Your task to perform on an android device: In the Evolve app, I should track my progress if I want to keep myself motivated to meditate.
Image 0: 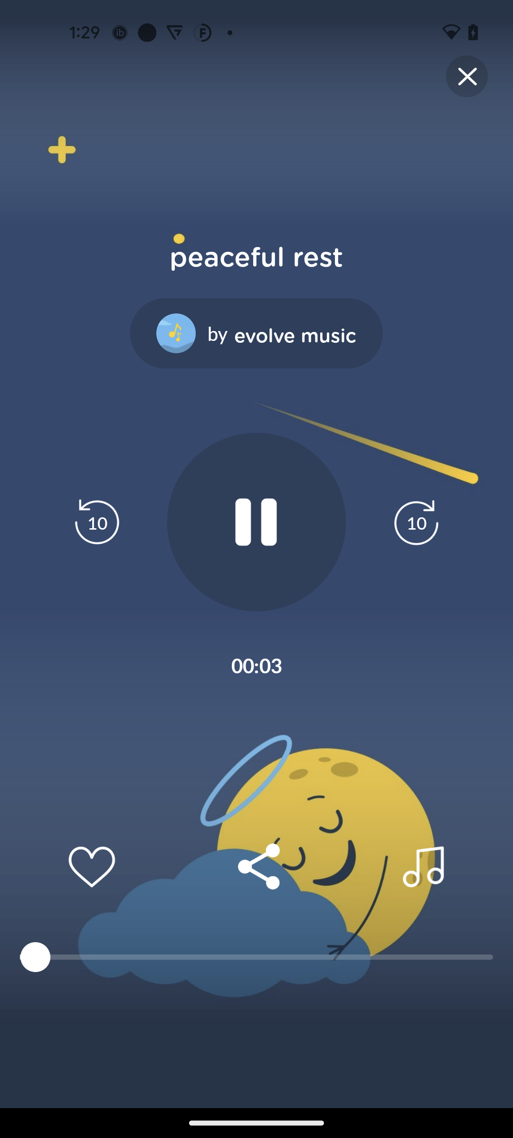
Click on the close icon
Step 0: click (465, 74)
Image 1: 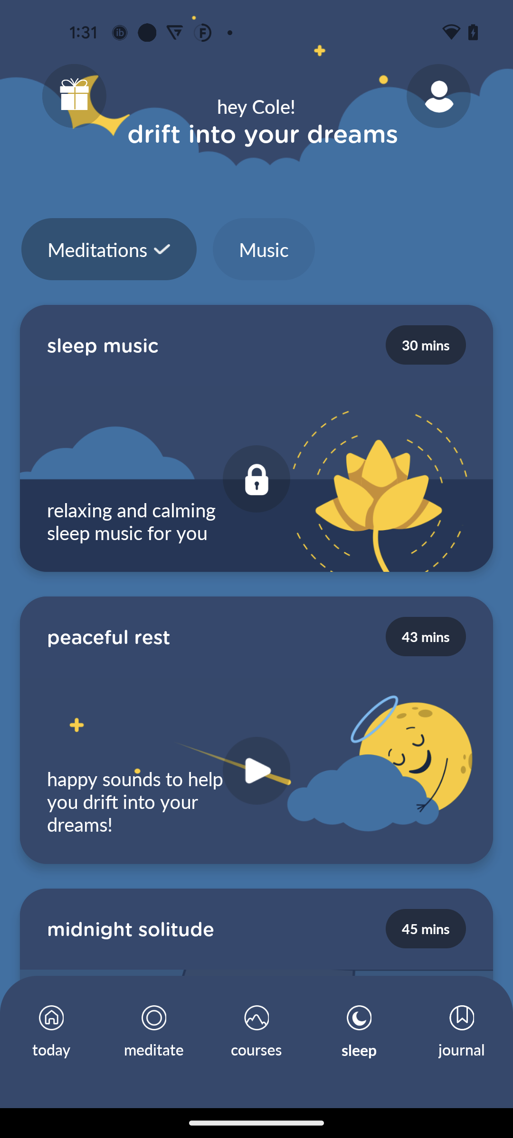
Go to the Journal
Step 1: click (457, 1024)
Image 2: 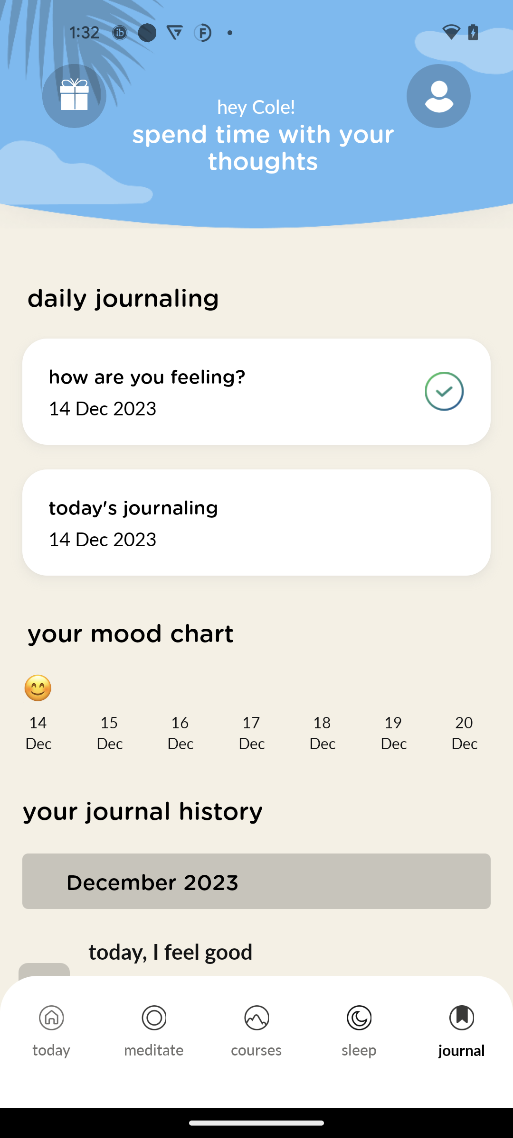
Click on the Profile icon
Step 2: click (438, 93)